Your task to perform on an android device: In the Balance app, I want to listen to the Along the River meditation in order to make peace of mind.
Image 0: 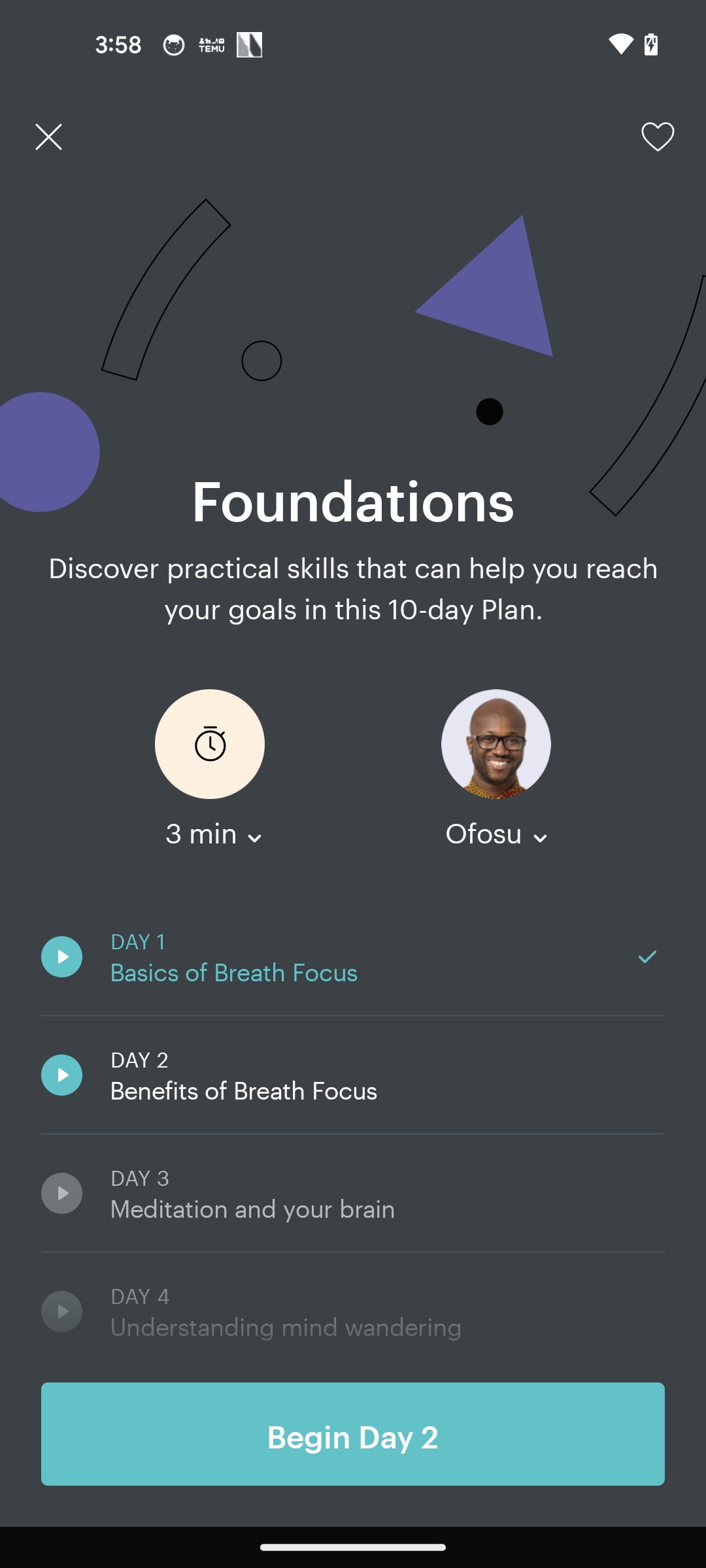
Get back to the previous page of the app
Step 0: press back button
Image 1: 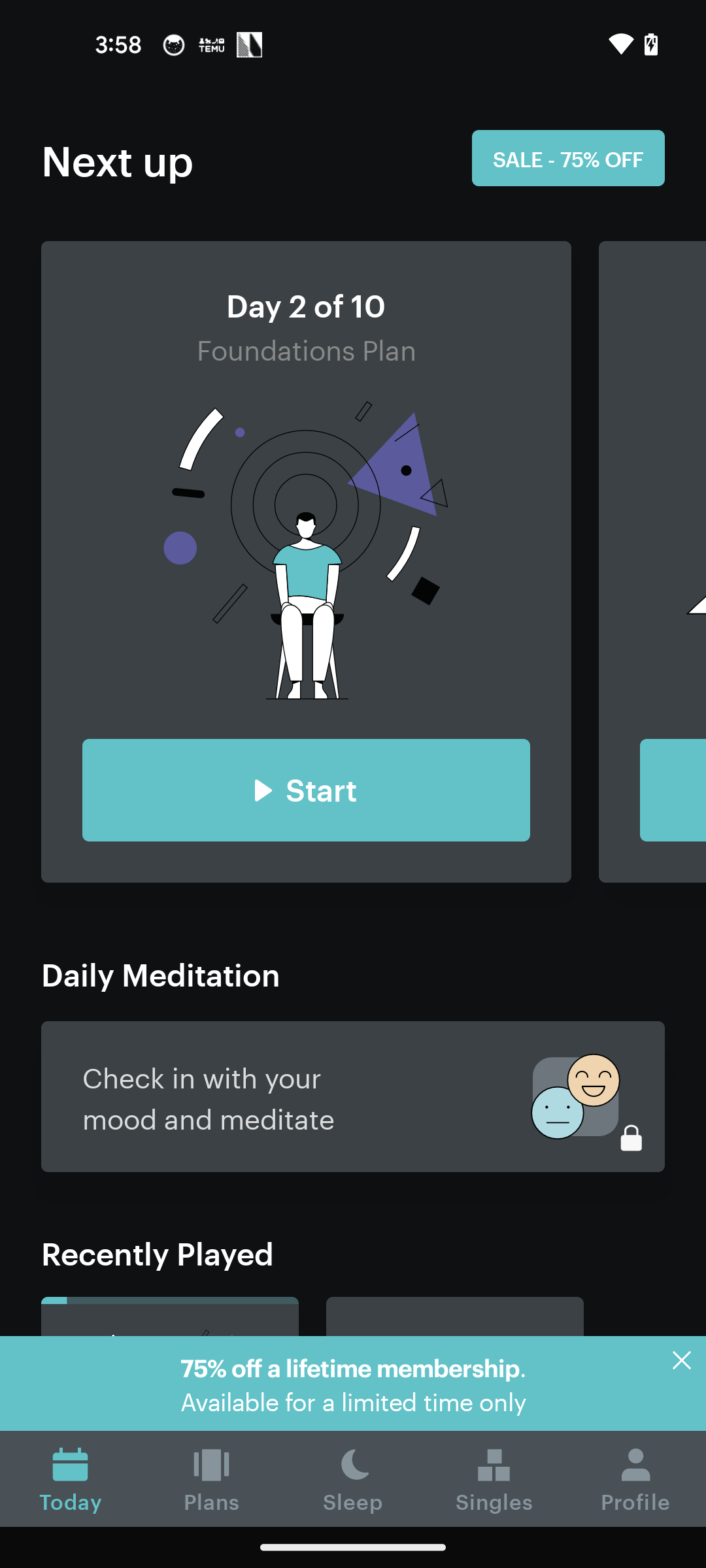
Swipe up for the Rain sound
Step 1: scroll down
Image 2: 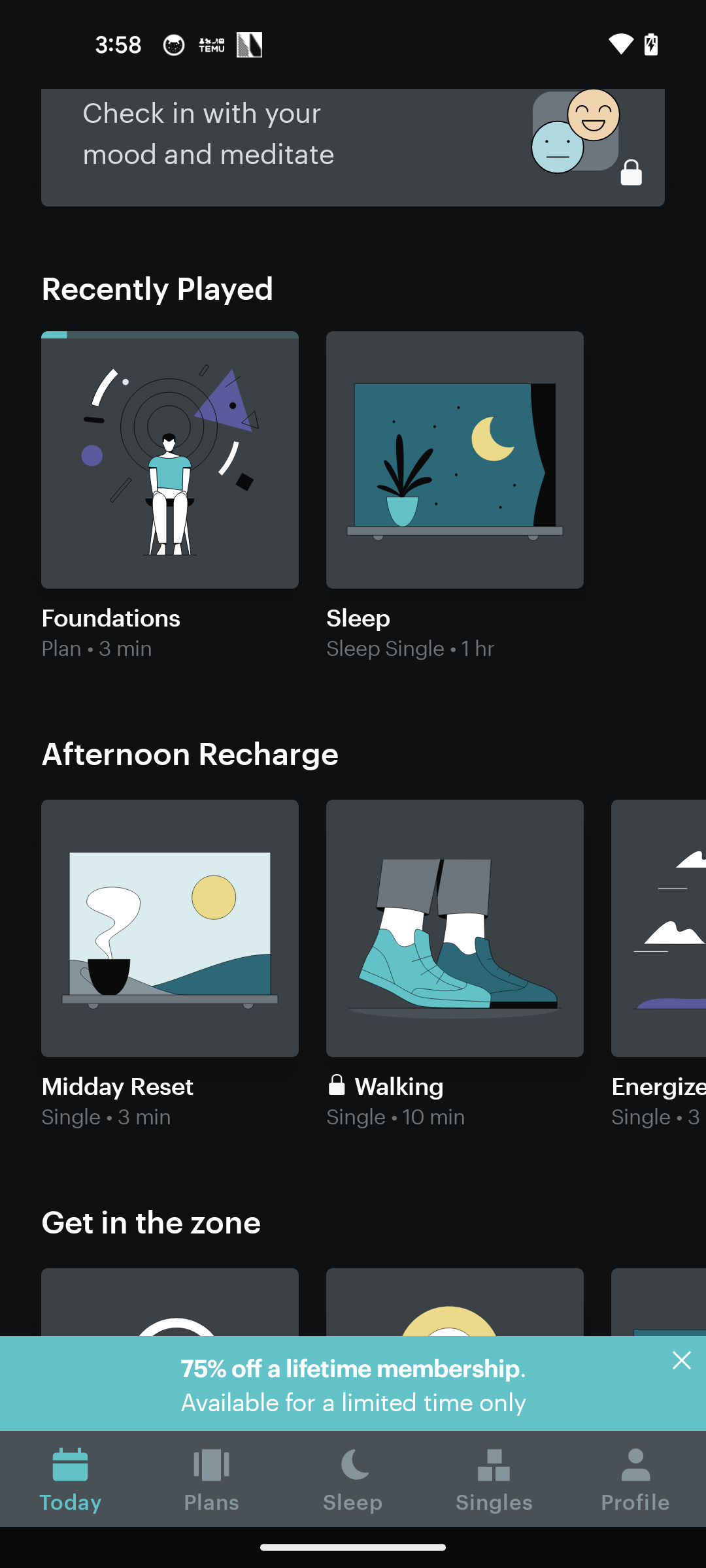
Swipe up for the Rain sound
Step 2: scroll down
Image 3: 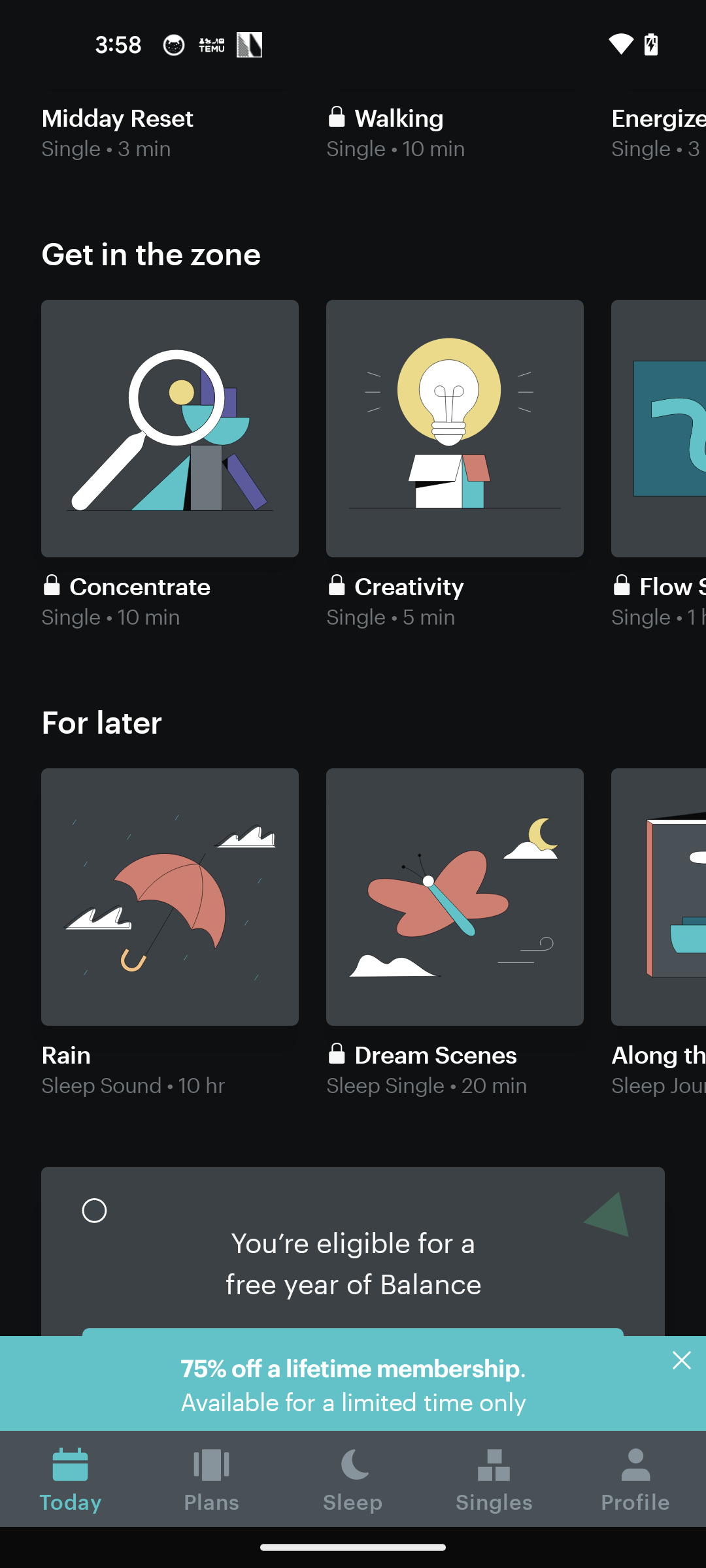
Swipe left the Rain sound for Along the River
Step 3: scroll right
Image 4: 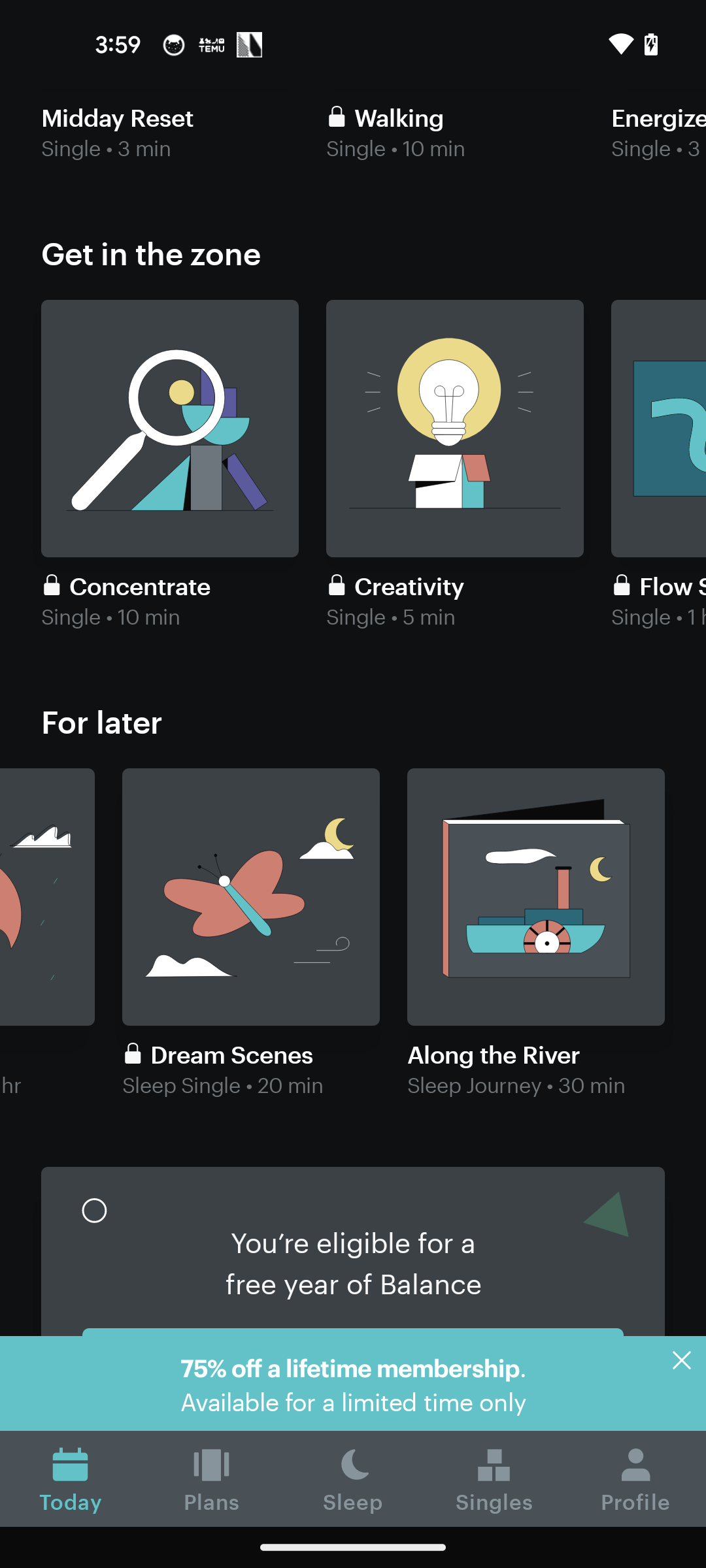
Click on the Along the River meditation
Step 4: click (532, 884)
Image 5: 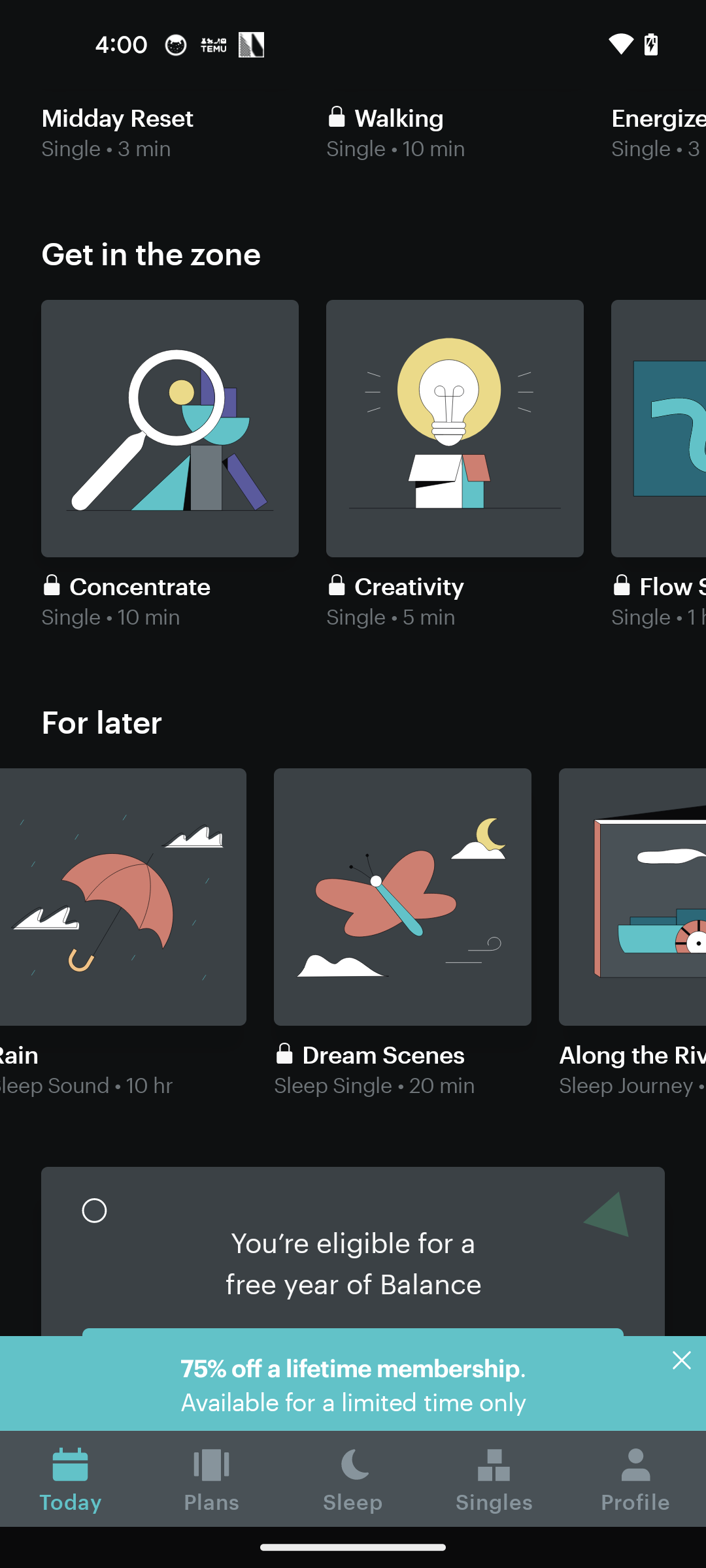
Click on the Along the River meditation
Step 5: click (633, 956)
Image 6: 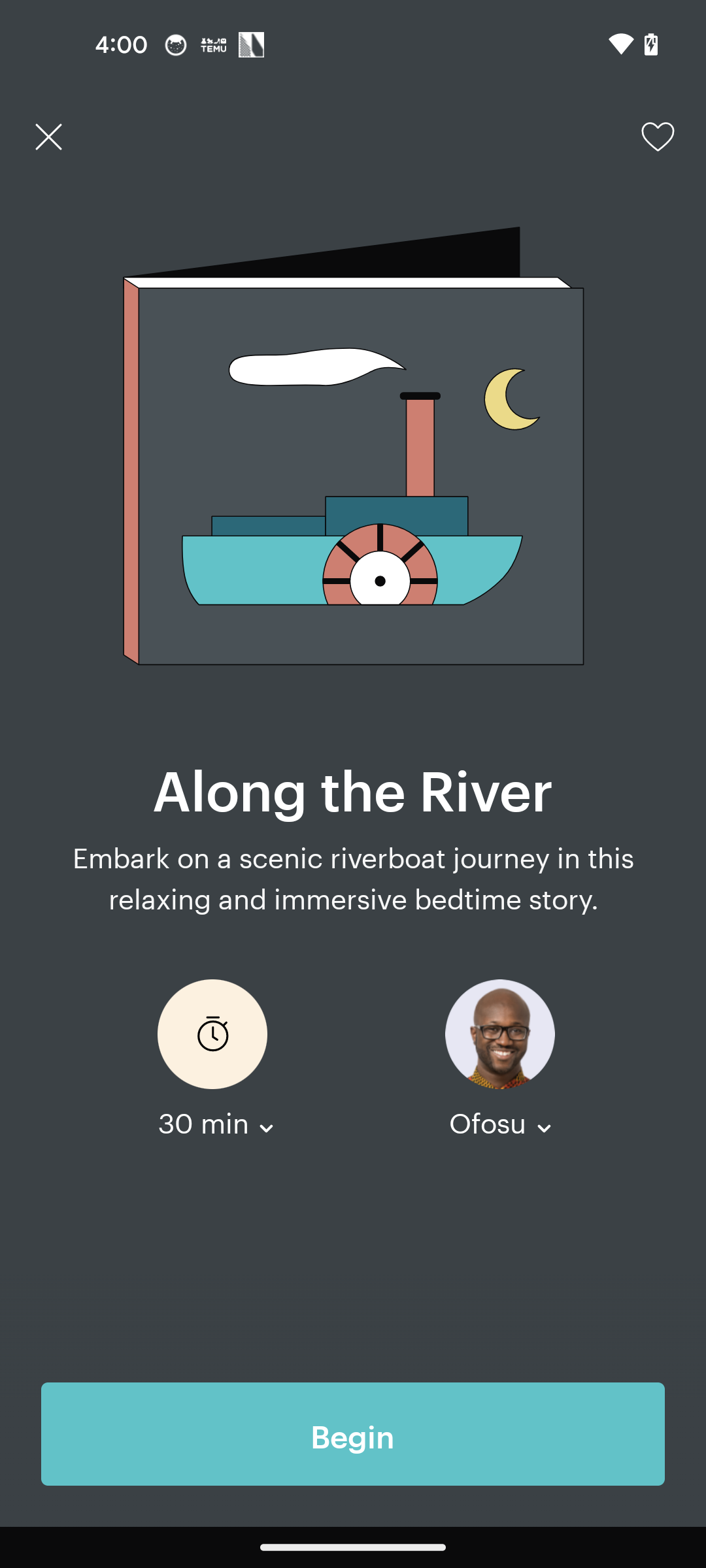
Click on the Begin button
Step 6: click (353, 1434)